Your task to perform on an android device: Browse my favorite music artist, "Tito Puente Songs," on the SoundCloud app.
Image 0: 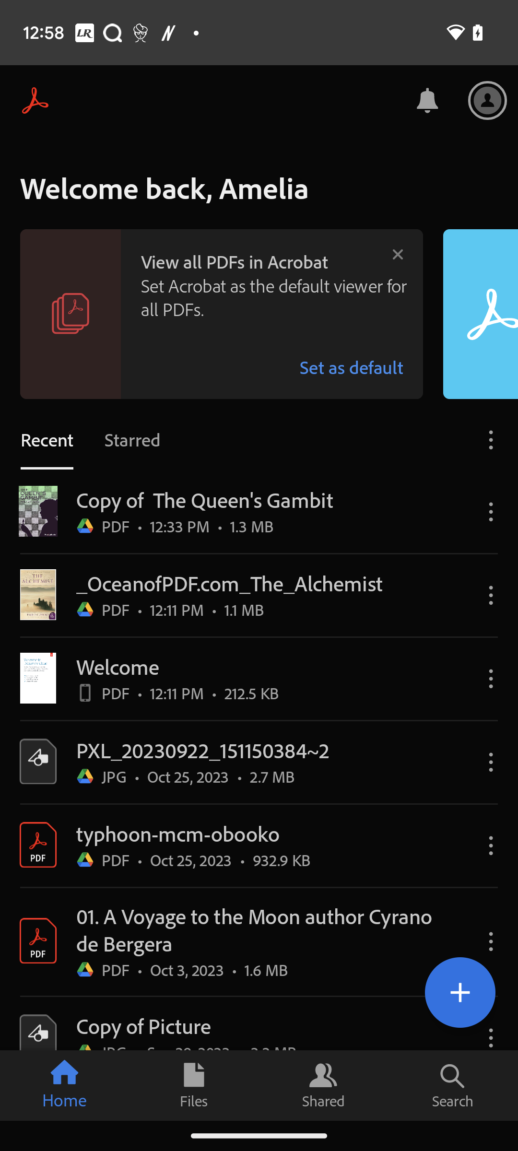
Open the SoundCloud app.
Step 0: open app "SoundCloud"
Image 2: 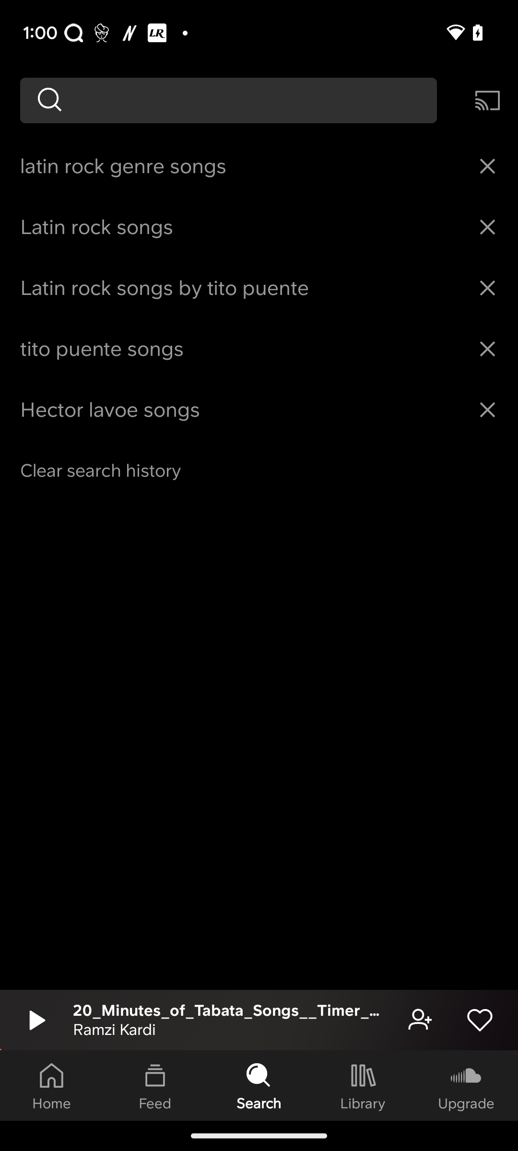
Click on the search box at the top.
Step 2: click (259, 100)
Image 3: 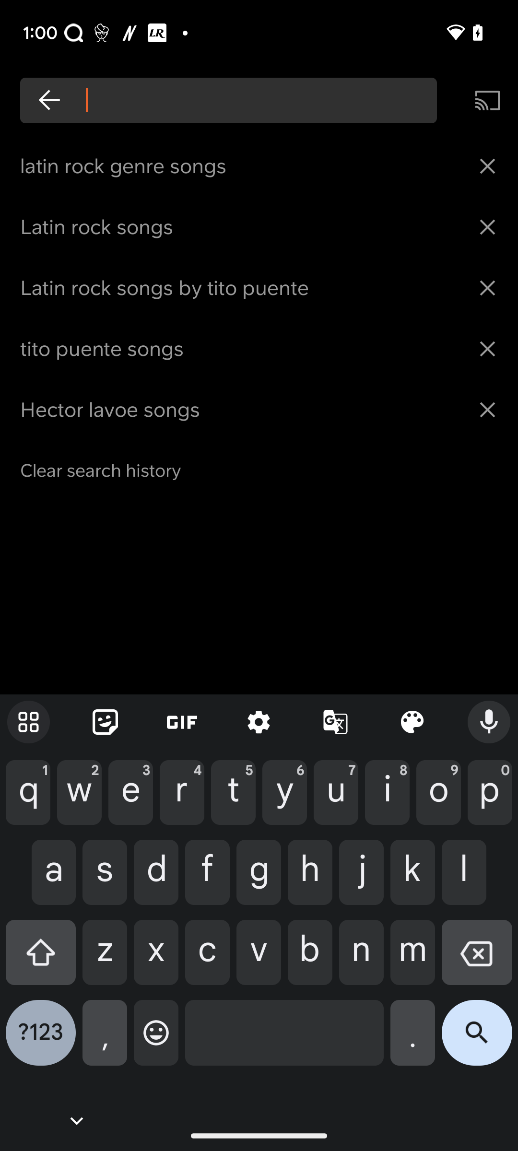
Type "Tito Puente Songs" in the search box.
Step 3: type "Tito Puente Songs"
Image 4: 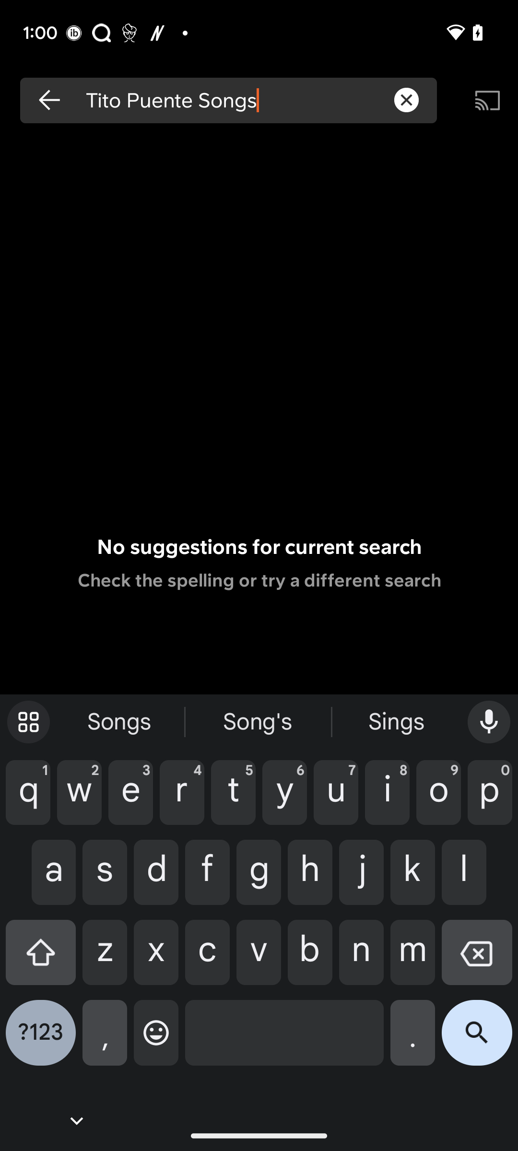
Click on the search icon at the bottom right corner of the keyboard.
Step 4: click (475, 1038)